Your task to perform on an android device: Since the living area in my house is painted bright and already has a sofa set, a dark color single recliner would be better. Read the reviews for the Avalon Fabric Manual 1 Seater Recliner in the Pepperfry app.
Image 0: 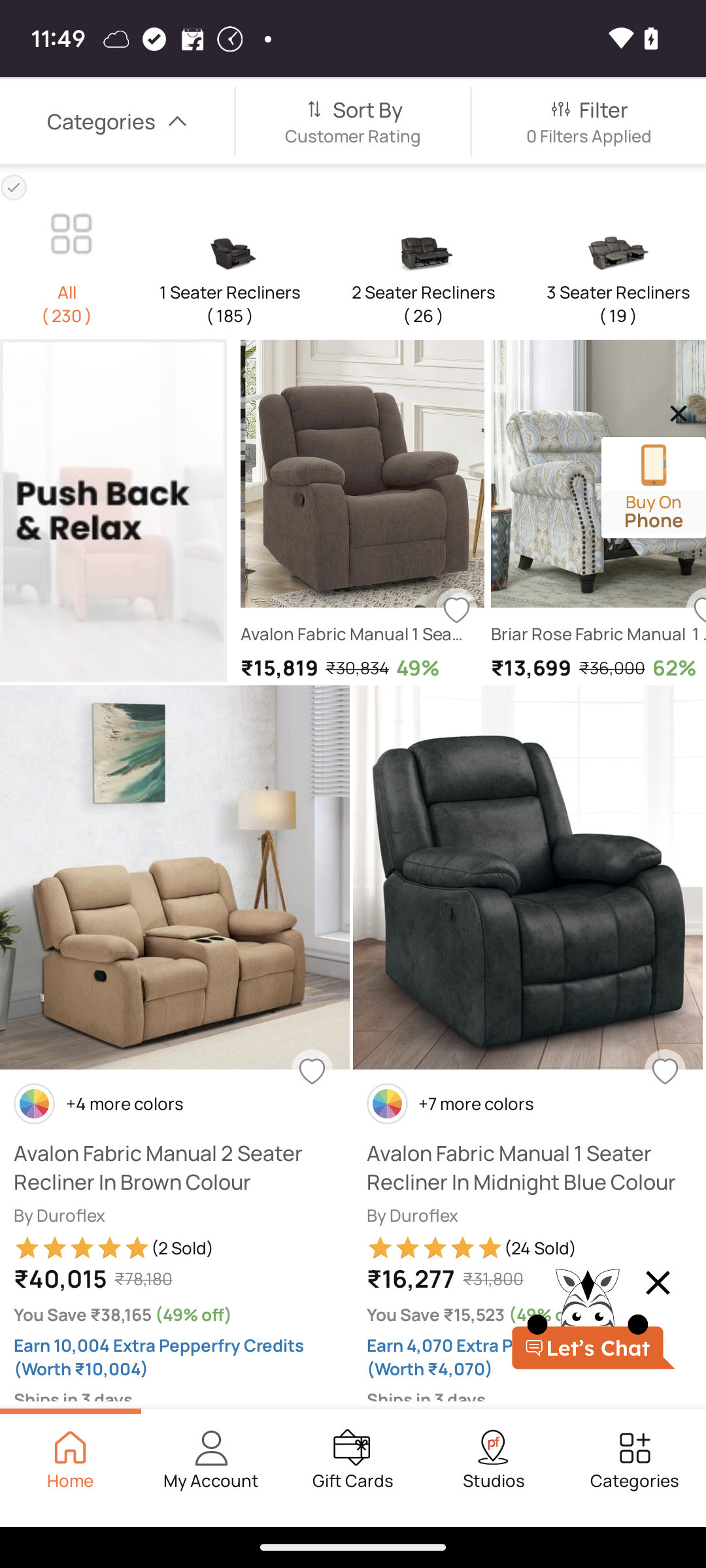
Select the Avalon Fabric Manual 1 Seater Recliner.
Step 0: click (528, 877)
Image 1: 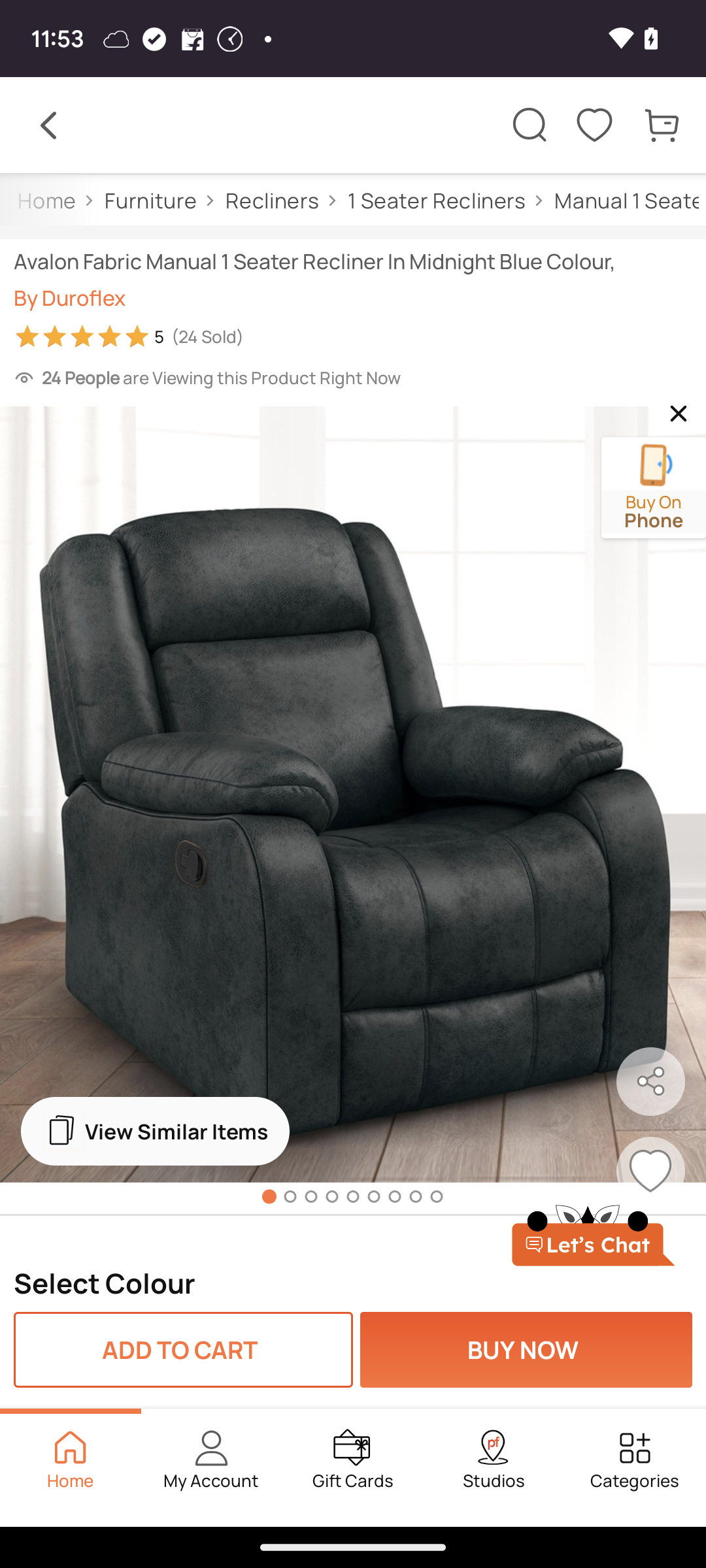
Click on the stars icon at the top of the image.
Step 1: click (82, 336)